Your task to perform on an android device: Open the Any.Do app and mark boxing classes as complete
Image 0: 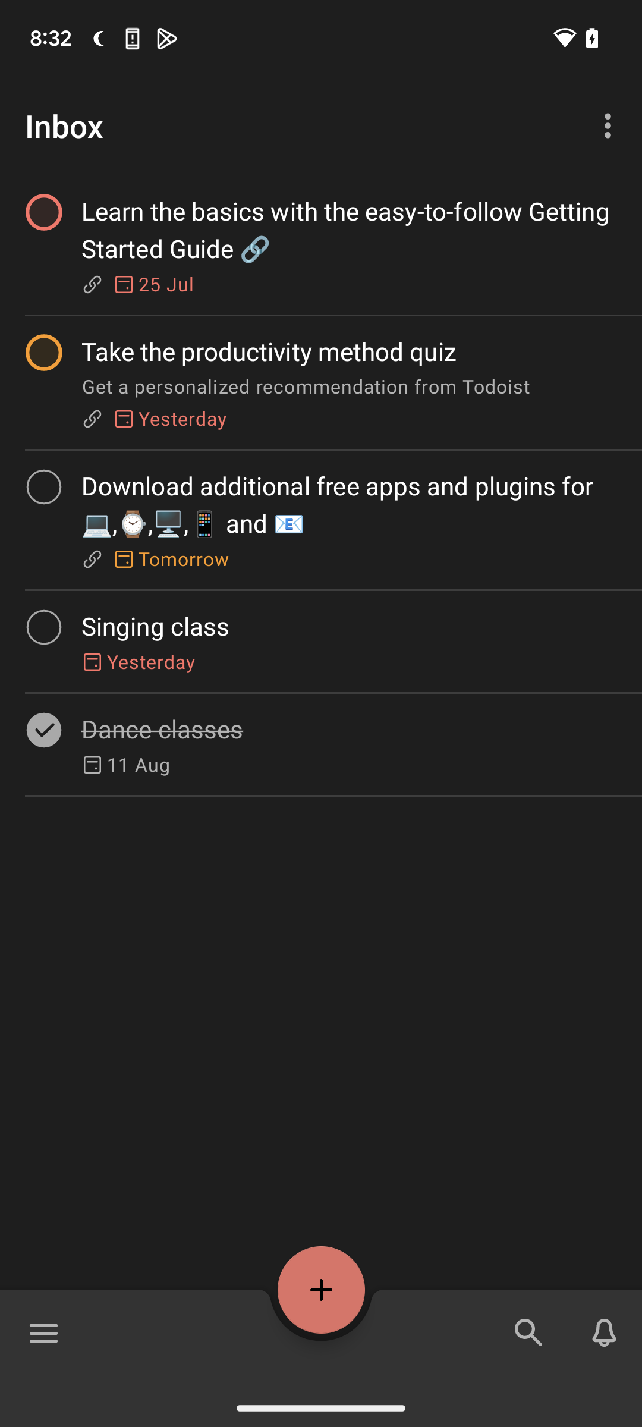
open Any.do app
Step 0: open app "Any.do"
Image 1: 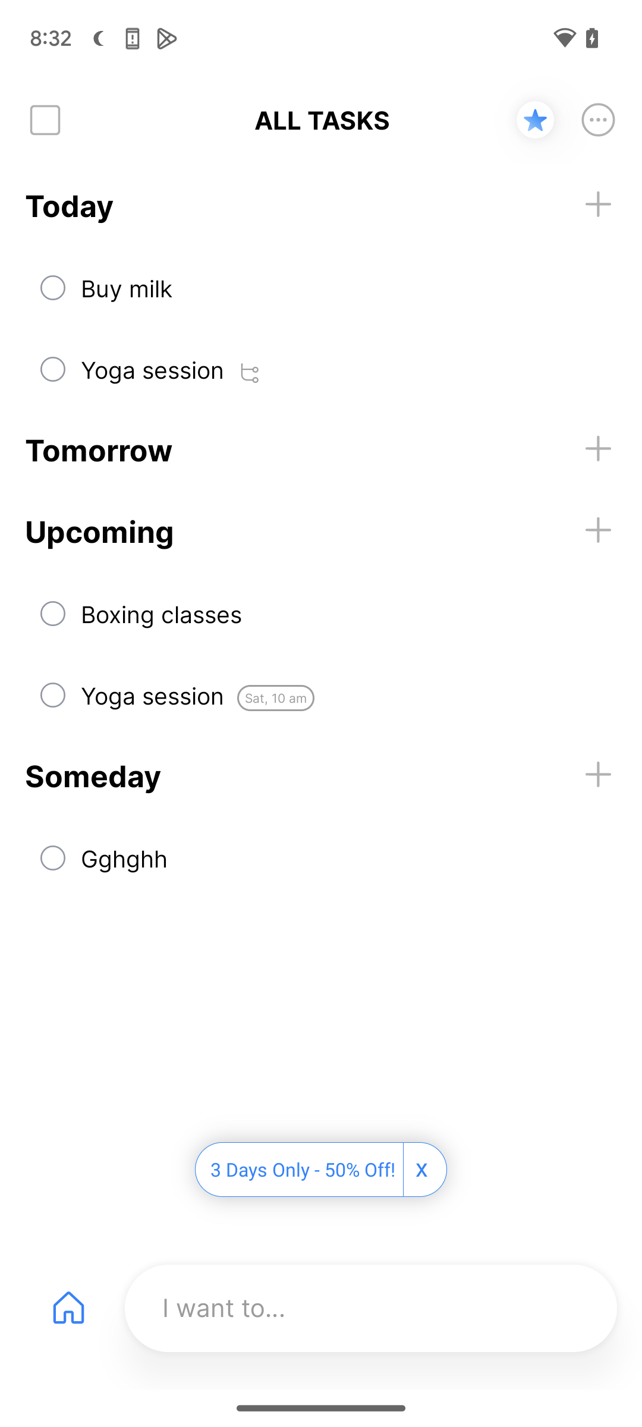
Tap on the boxing classes
Step 1: click (162, 614)
Image 2: 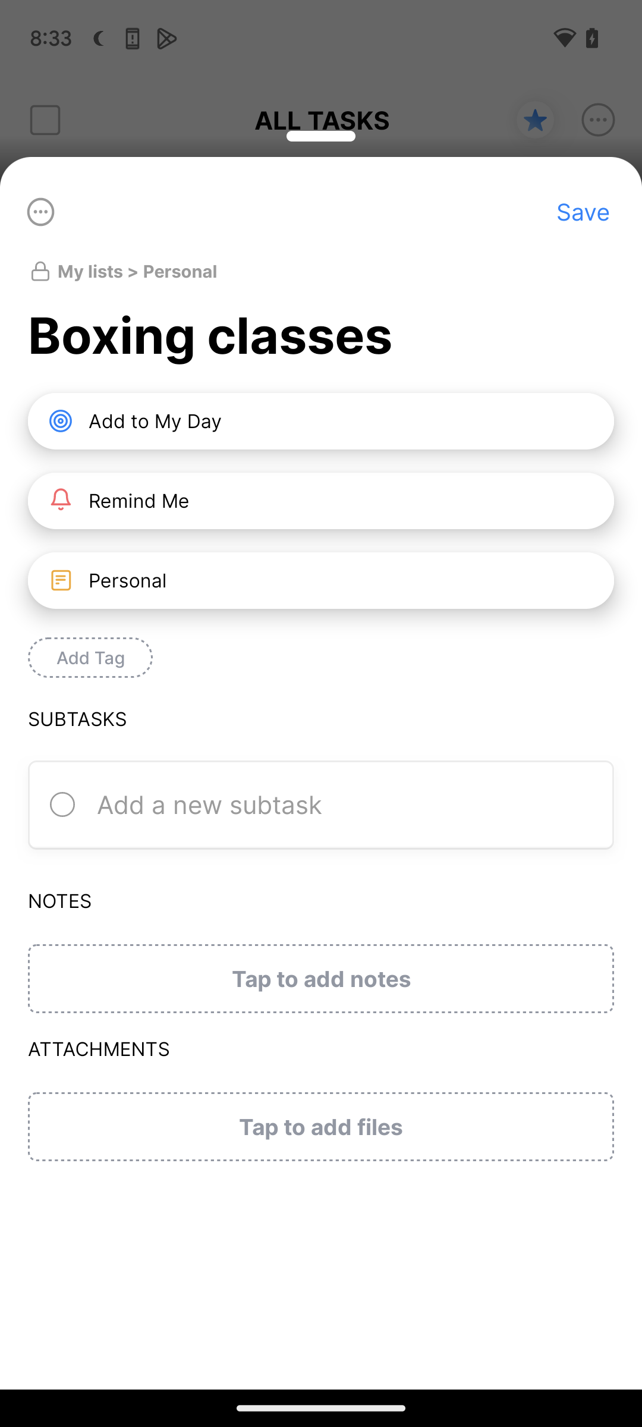
click on the three dots icon at the top left corner of the screen 
Step 2: click (40, 211)
Image 3: 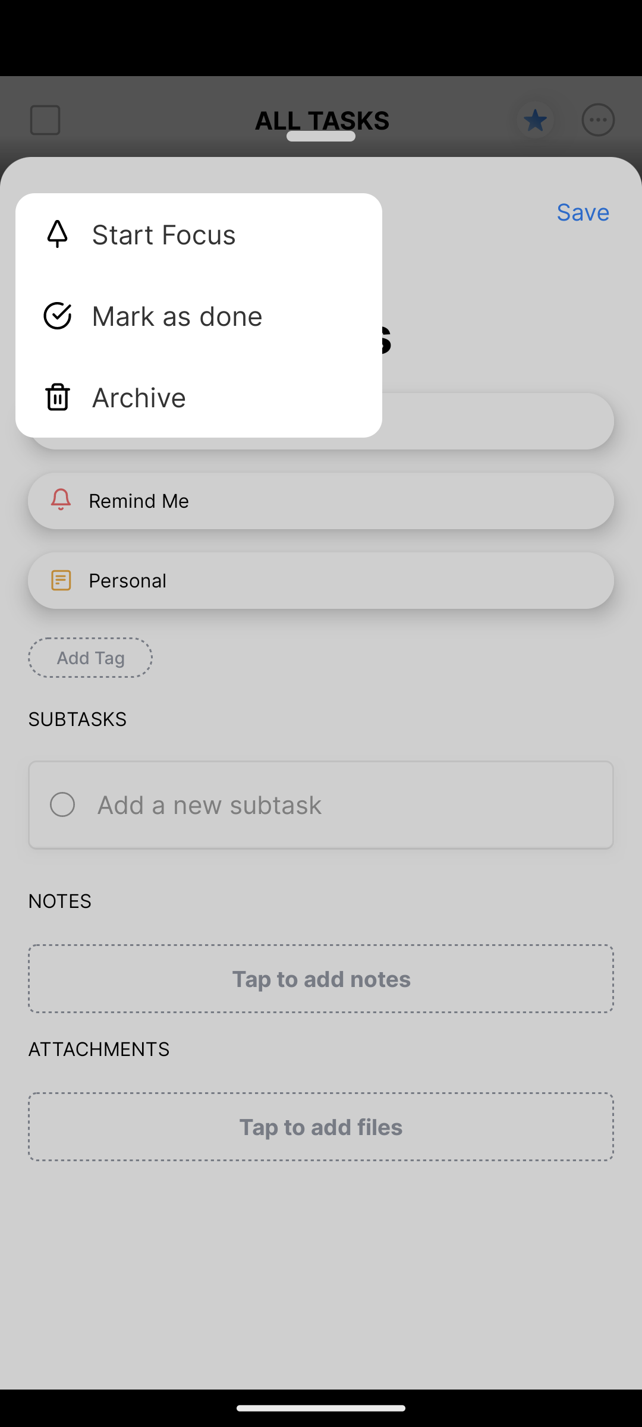
click on the mark as done 
Step 3: click (225, 315)